Your task to perform on an android device: As i am conscious about my fitness. I installed the Home Workout app for my workout at home. Setup account in the app.
Image 0: 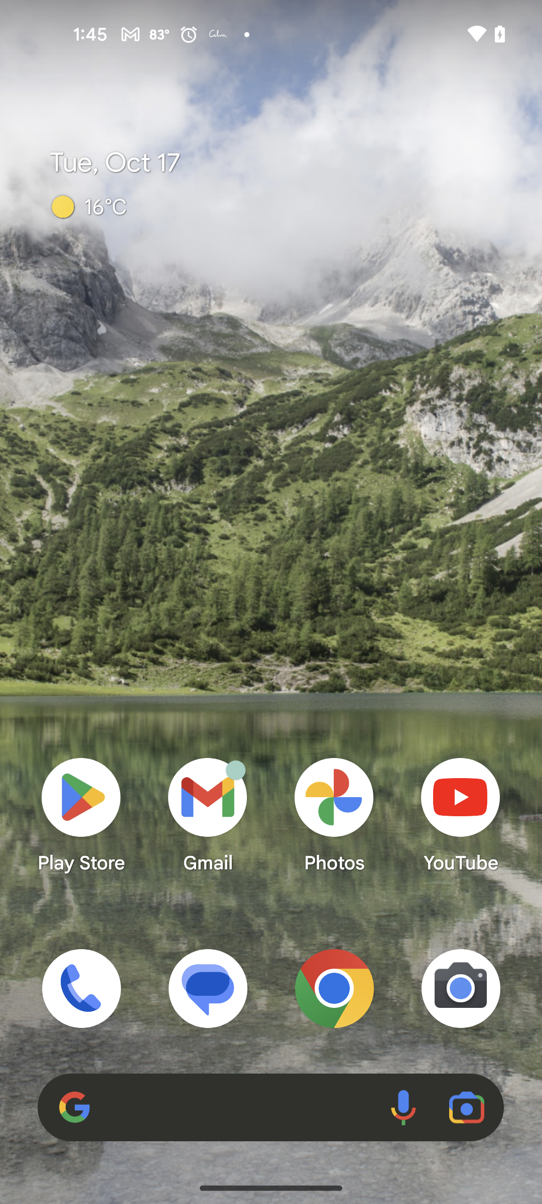
Open the Home Workout app
Step 0: open app "Home Workout"
Image 1: 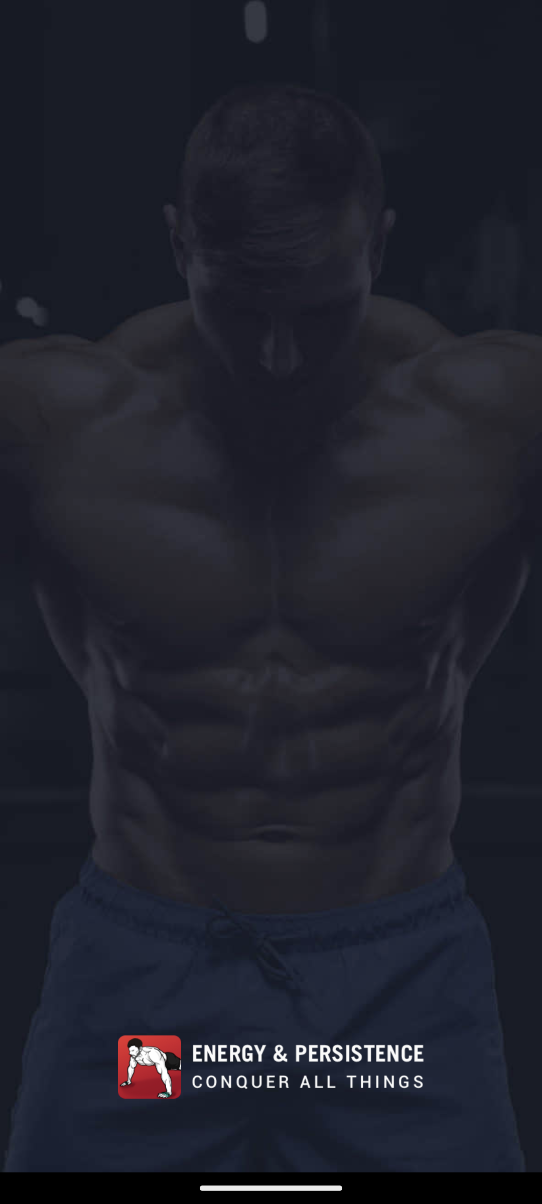
Open the Home Workout app
Step 1: wait
Image 3: 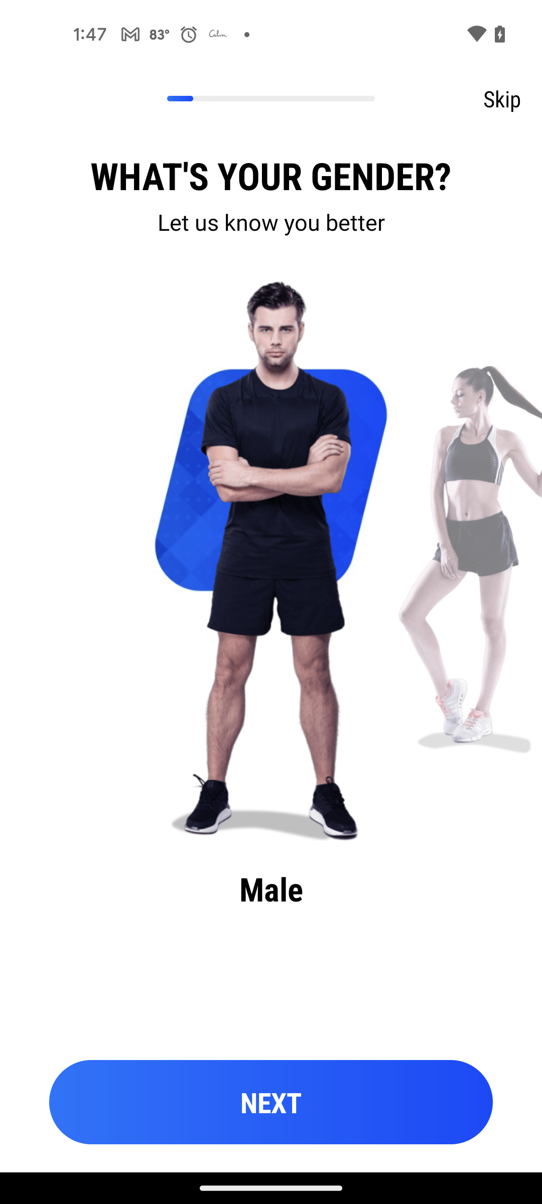
Click on the Next at the bottom of the screen
Step 3: click (271, 1102)
Image 4: 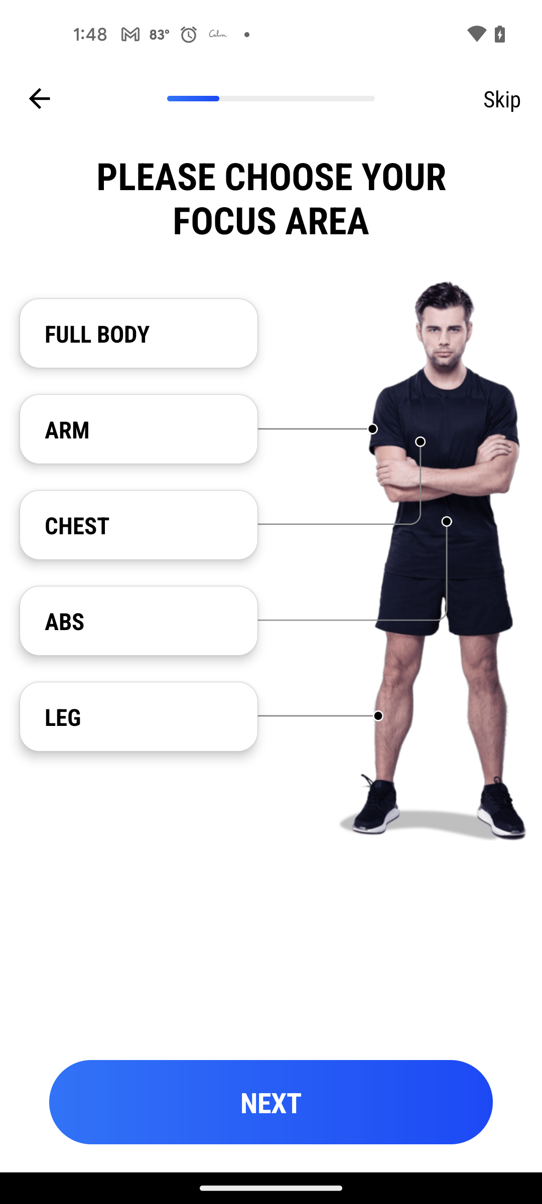
Click on the Full Body tab
Step 4: click (139, 333)
Image 5: 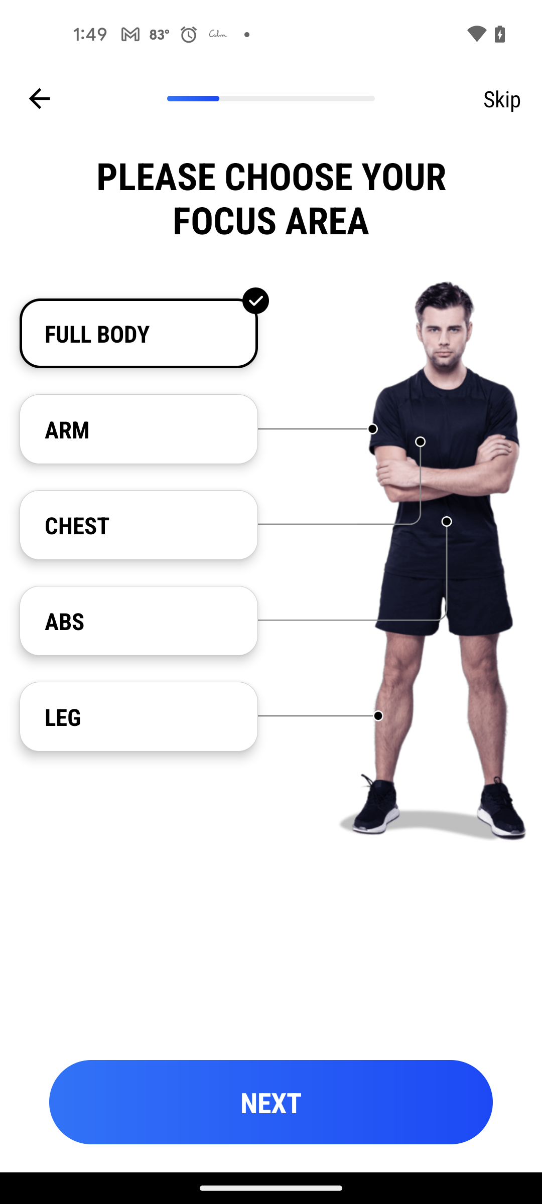
Click on the Next at the bottom of the screen
Step 5: click (271, 1102)
Image 6: 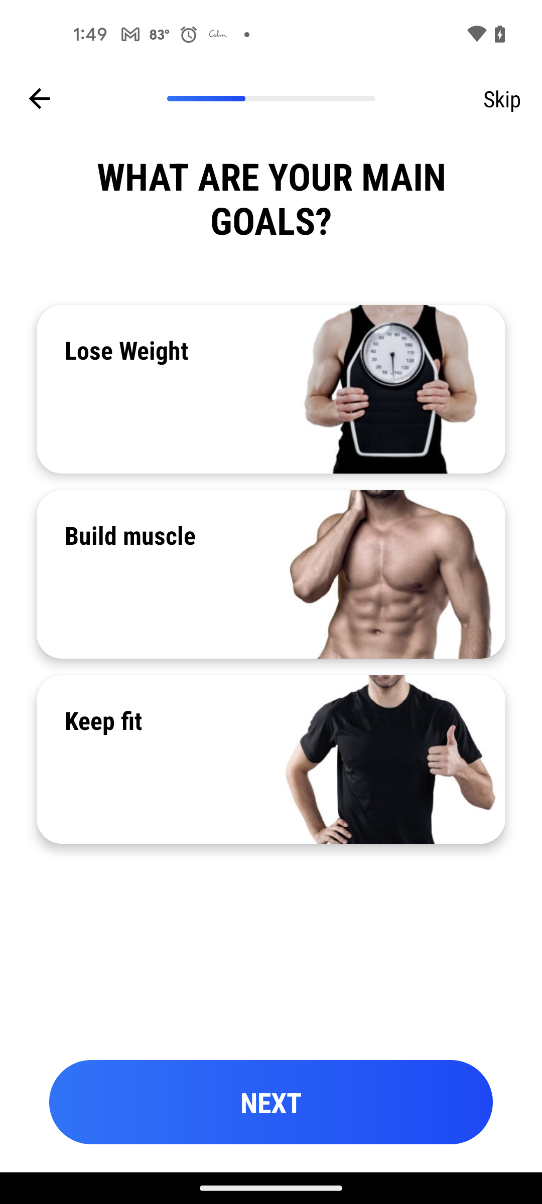
Click on the Keep fit tab
Step 6: click (271, 759)
Image 7: 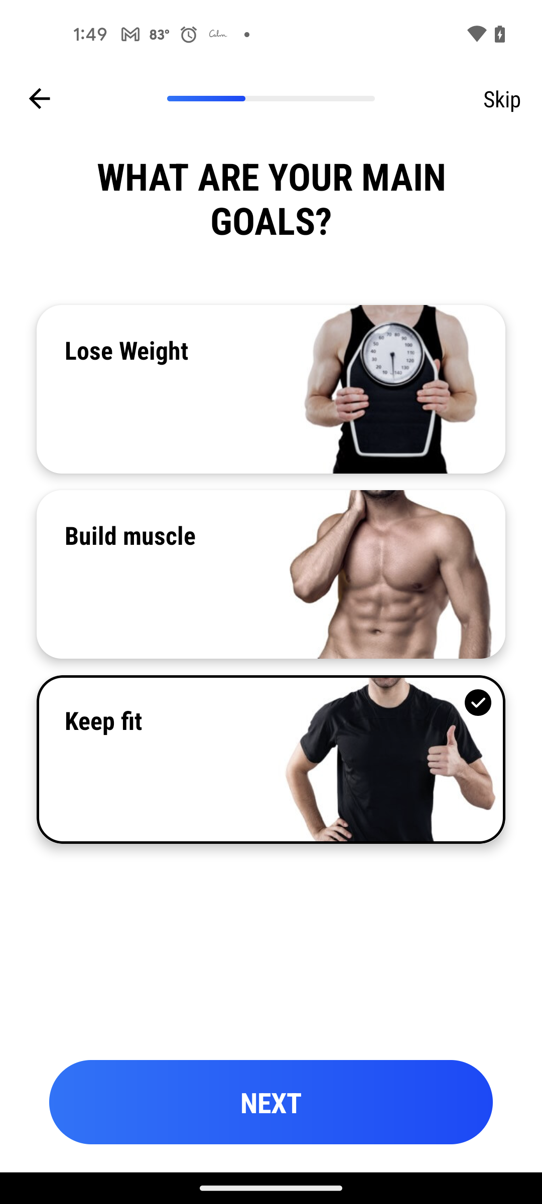
Click on the Next at the bottom of the screen
Step 7: click (271, 1102)
Image 8: 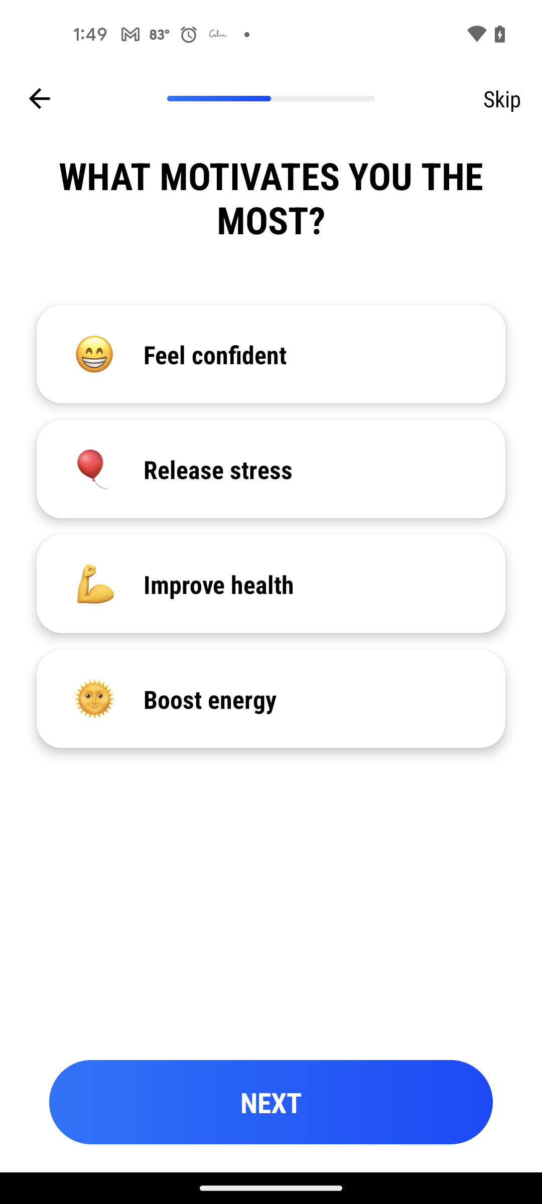
Click on the Feel confident tab
Step 8: click (215, 354)
Image 9: 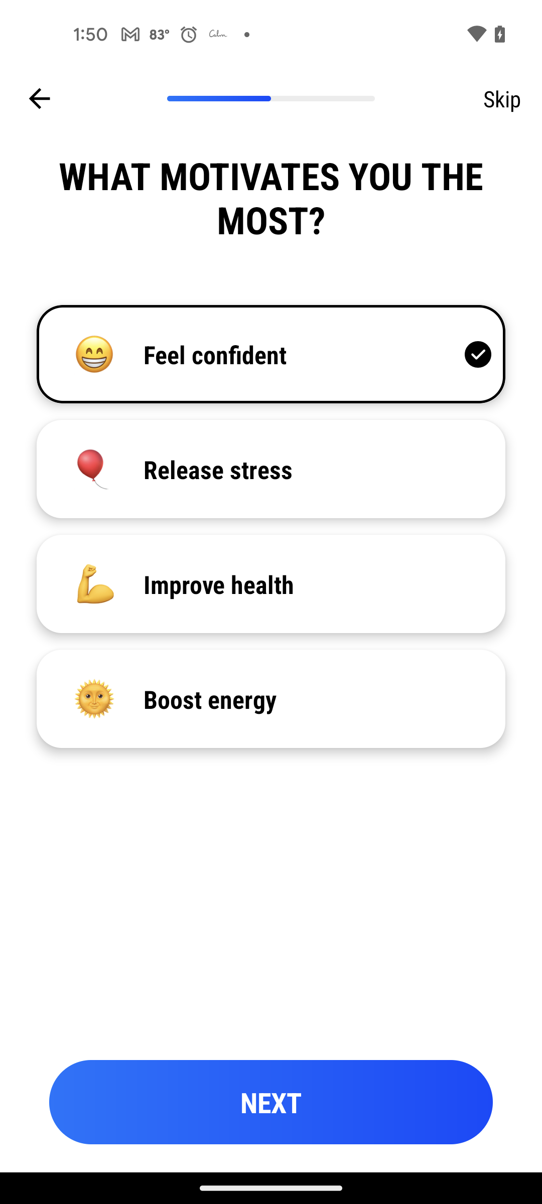
Click on the Next at the bottom of the screen
Step 9: click (271, 1102)
Image 10: 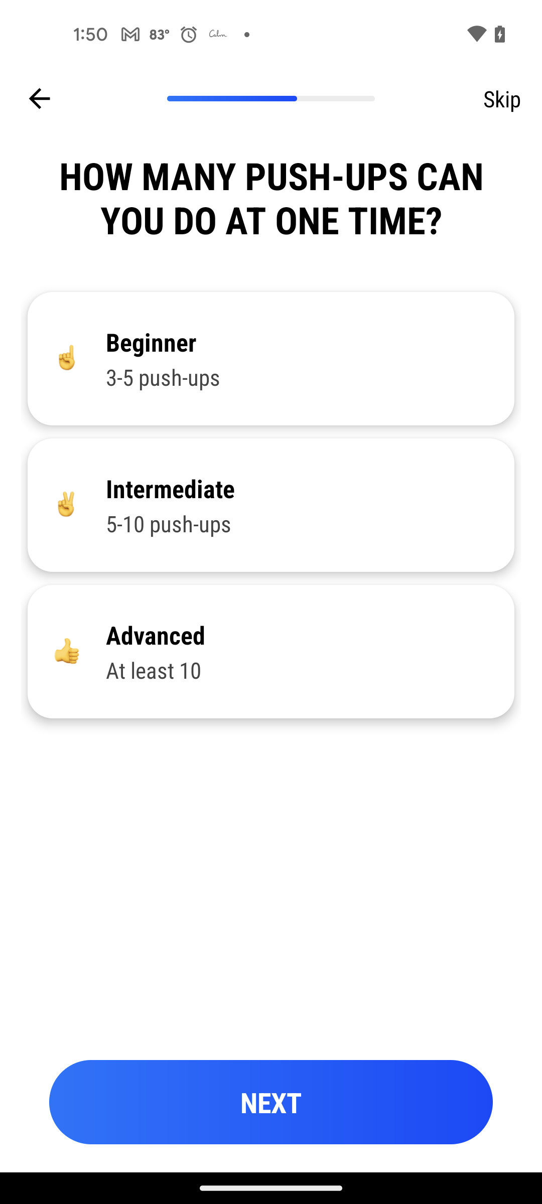
Click on the Beginner tab
Step 10: click (271, 359)
Image 11: 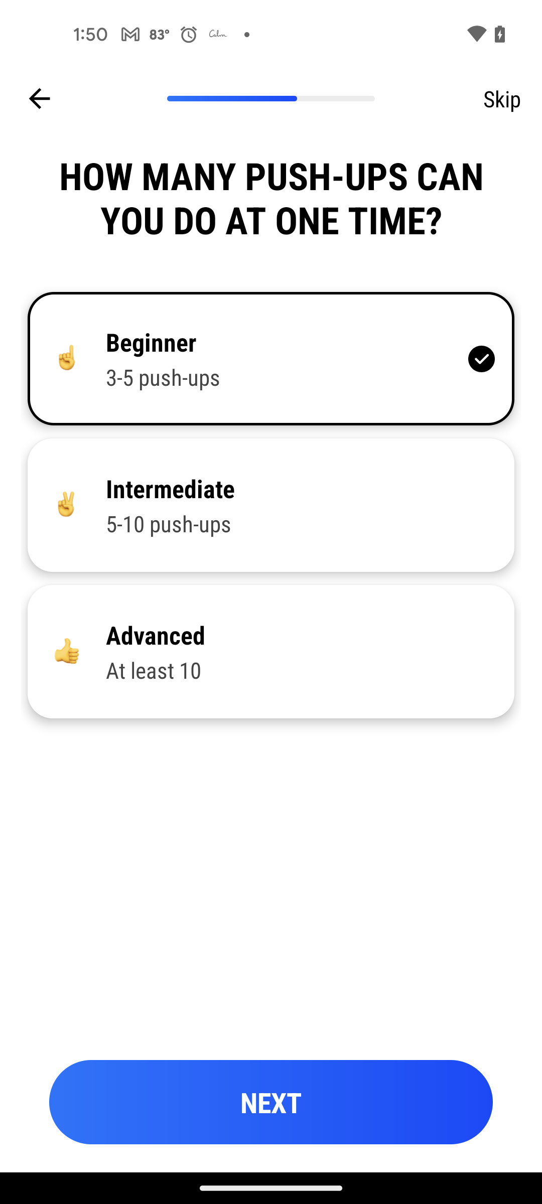
Click on the Next at the bottom of the screen
Step 11: click (271, 1102)
Image 12: 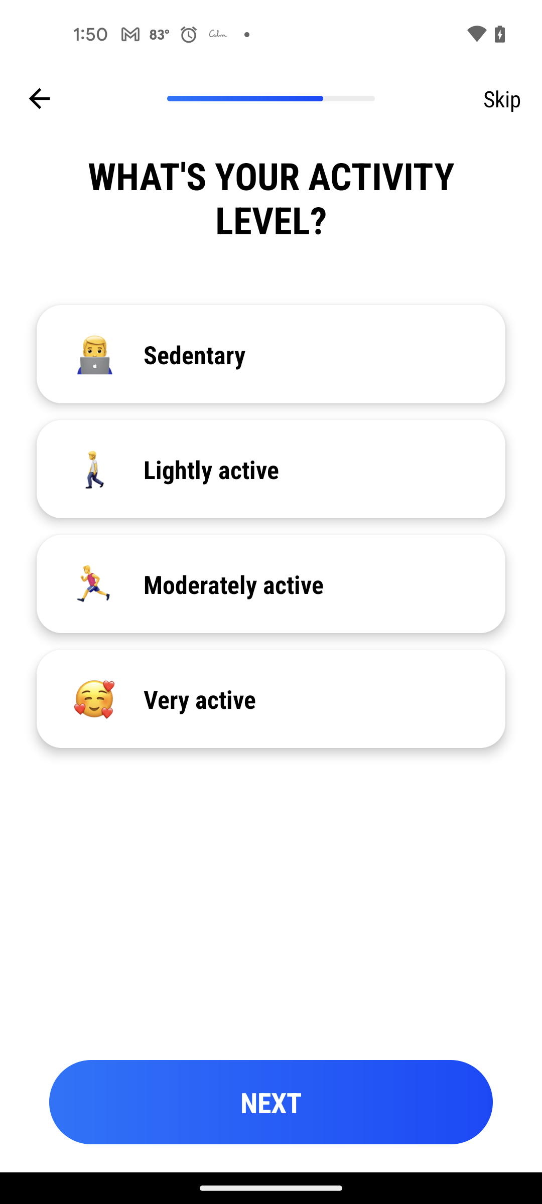
Click on the Sedentary
Step 12: click (271, 354)
Image 13: 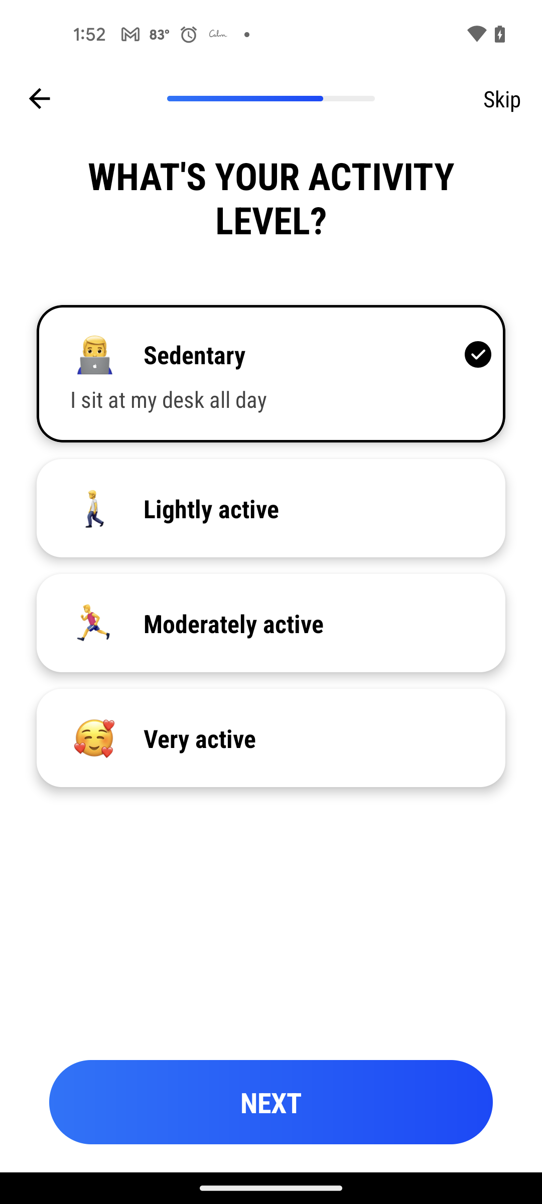
Click on the Next at the bottom of the screen
Step 13: click (271, 1102)
Image 14: 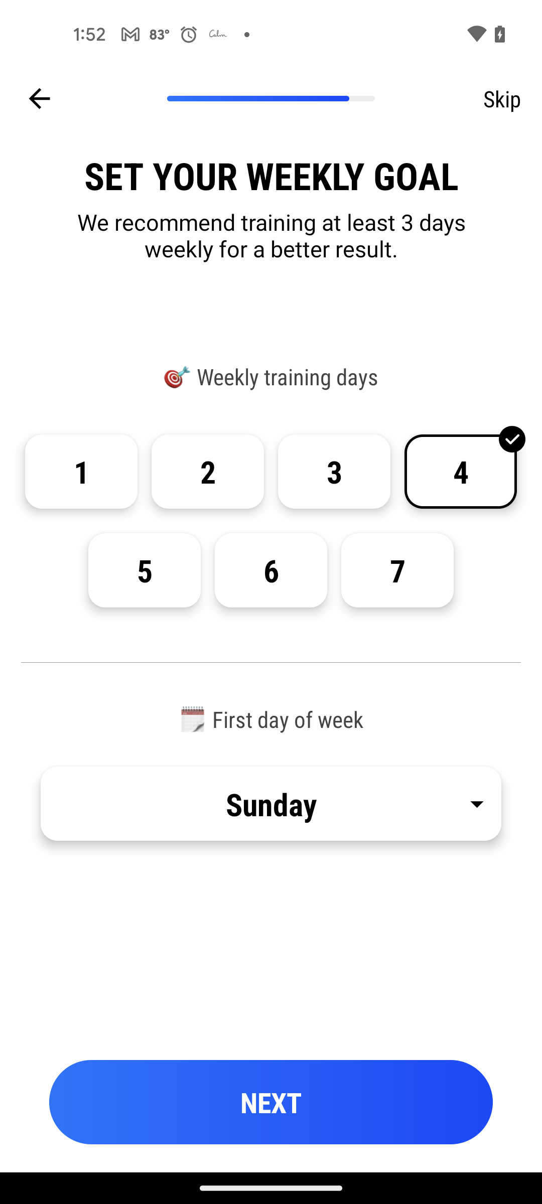
Click on the Next at the bottom of the screen
Step 14: click (271, 1102)
Image 15: 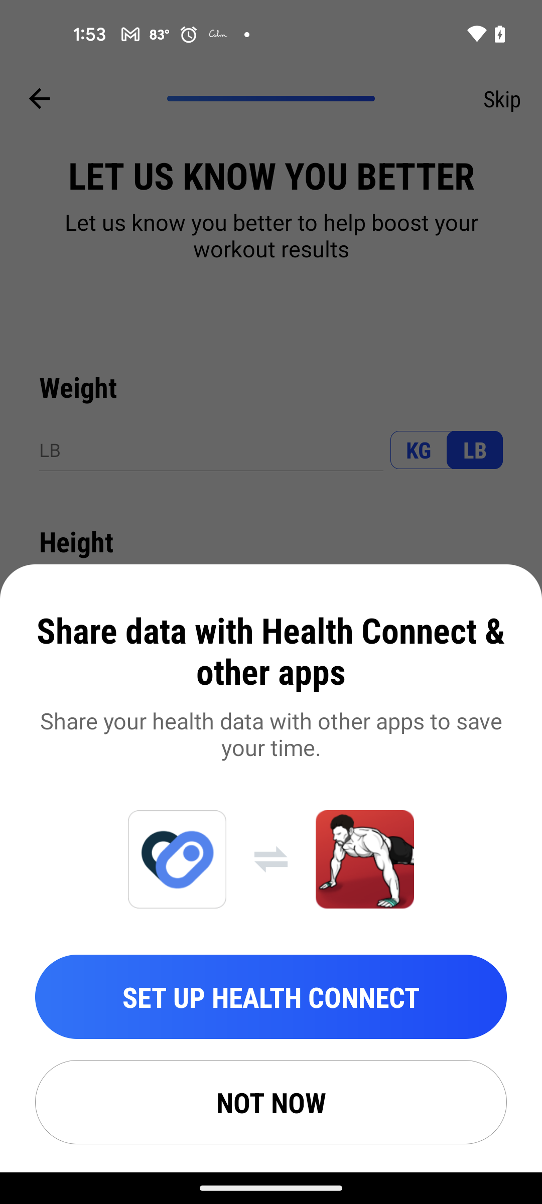
Click on the NOT NOW button at the bottom of the screen
Step 15: click (271, 1102)
Image 16: 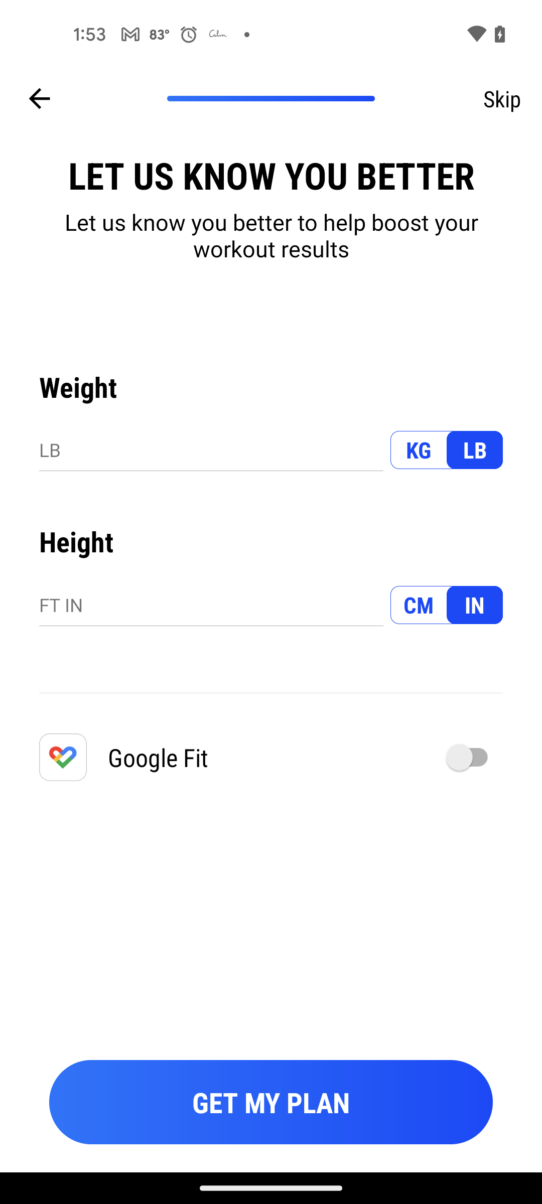
Click on the Skip at the top right of the screen
Step 16: click (502, 98)
Image 17: 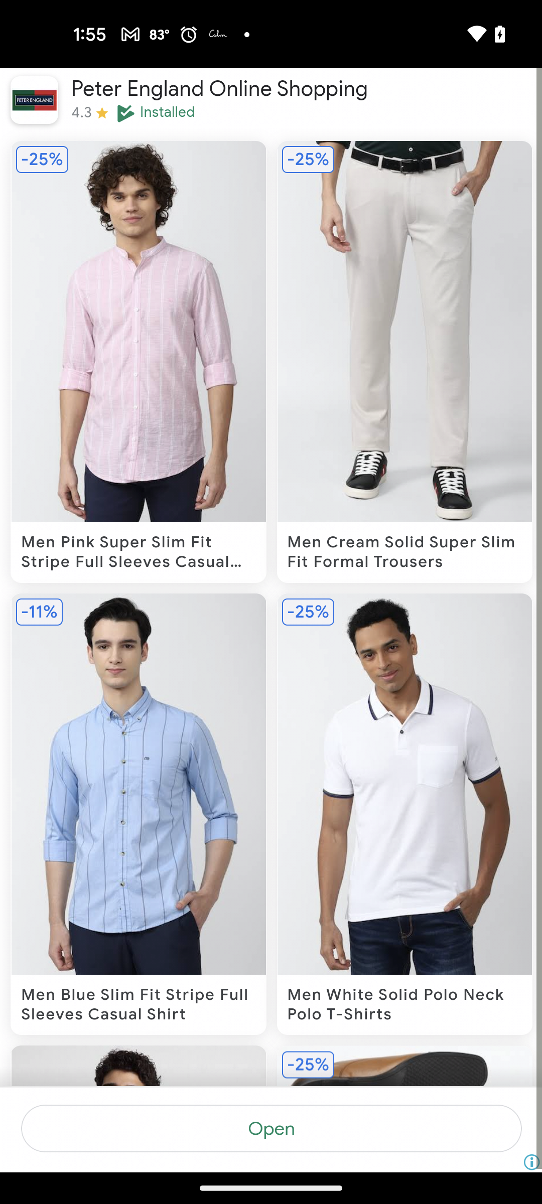
Click on the Skip at the top right of the screen
Step 17: wait